Your task to perform on an android device: I have recently taken an image of a plant on my phone, and I want to know which plant this is, so on the PlantIn, scan the image of the plant so that I can know the name of the plant.
Image 0: 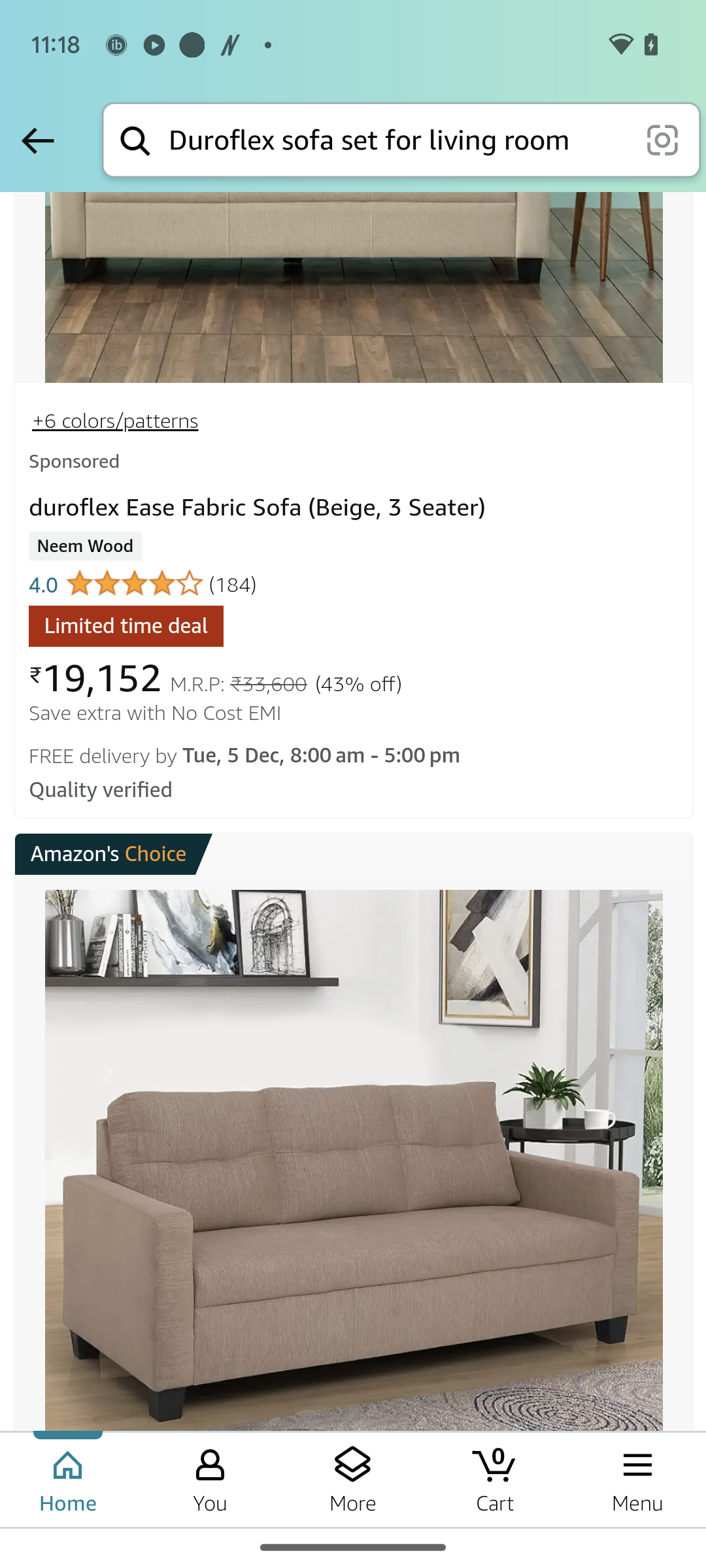
Open the Leafsnap app.
Step 0: open app "LeafSnap"
Image 1: 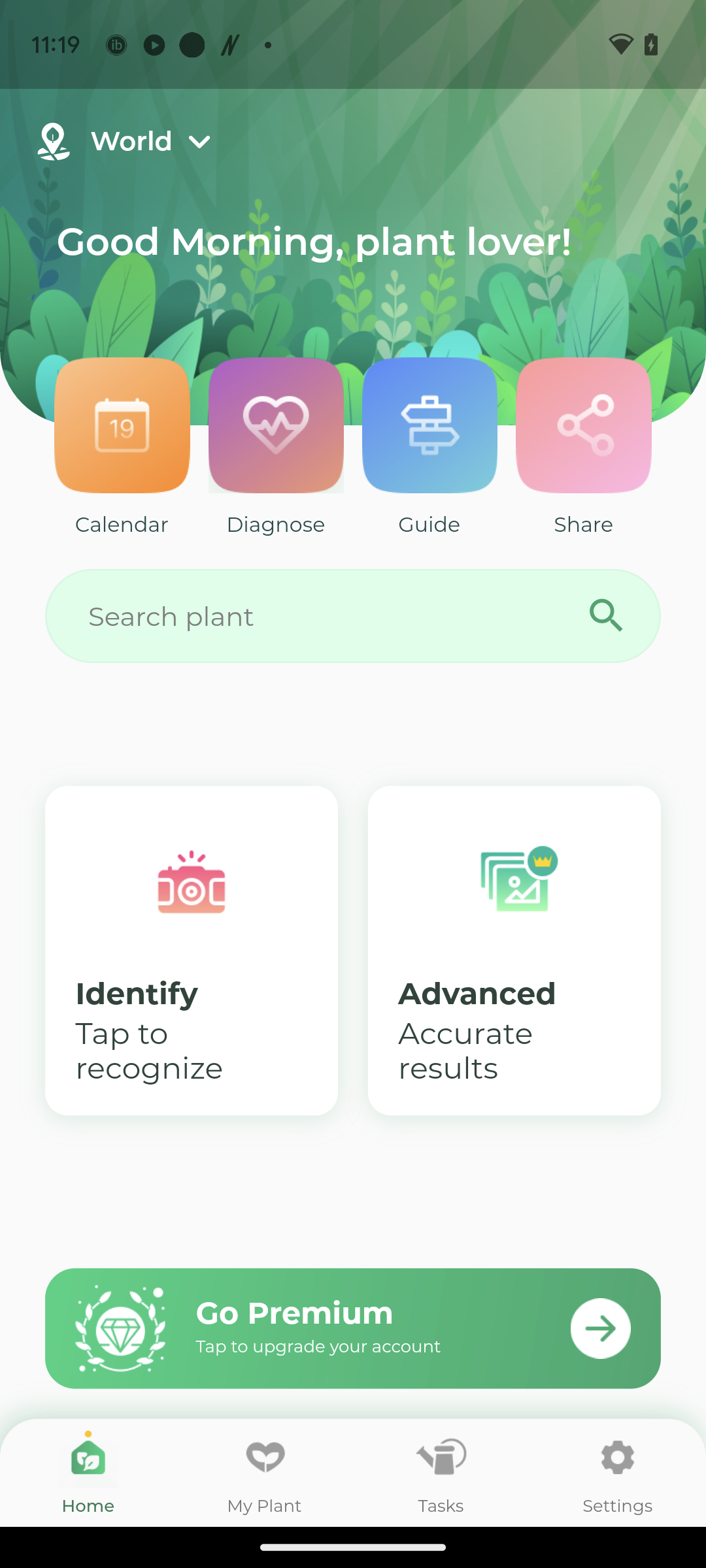
Click on the tab "Identify".
Step 1: click (192, 951)
Image 2: 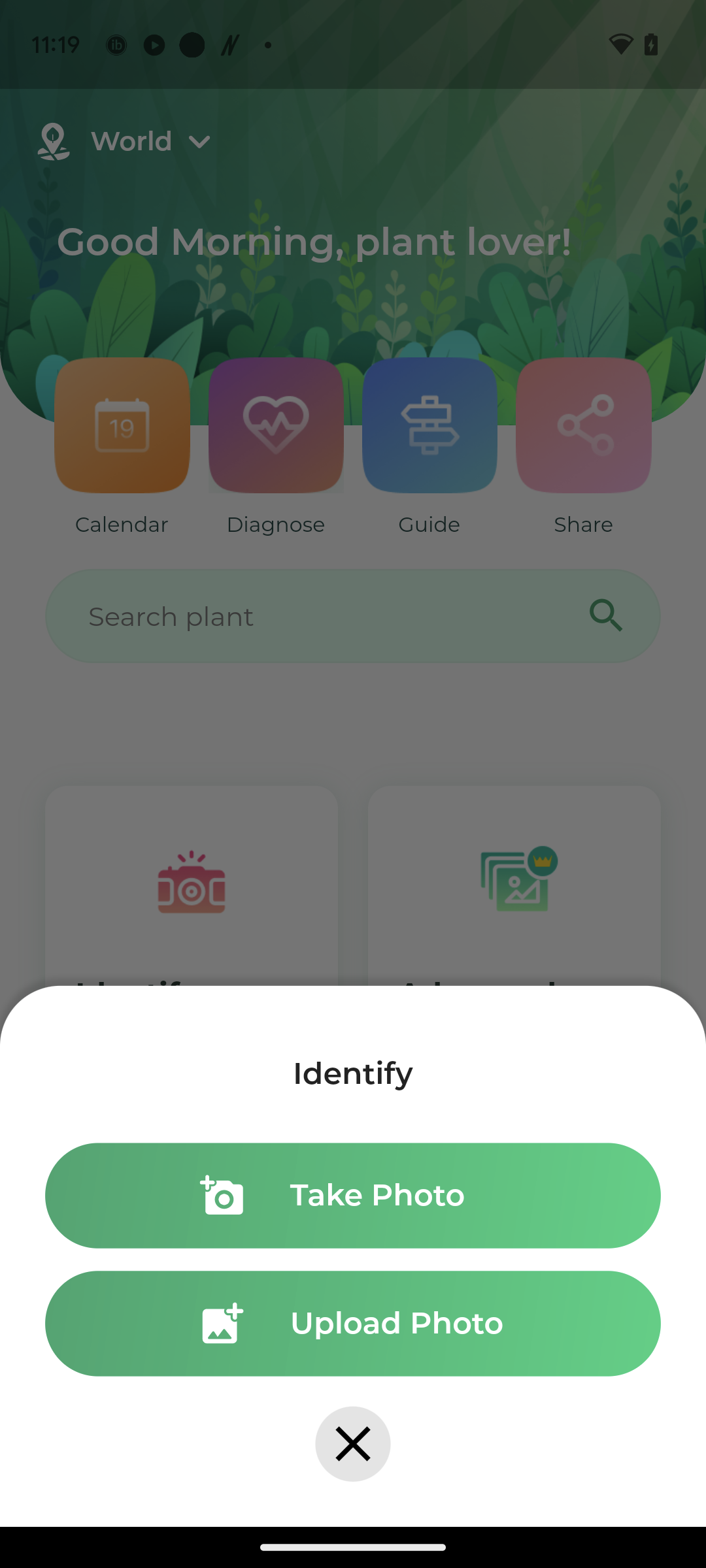
Click on the button "Upload photo".
Step 2: click (352, 1323)
Image 3: 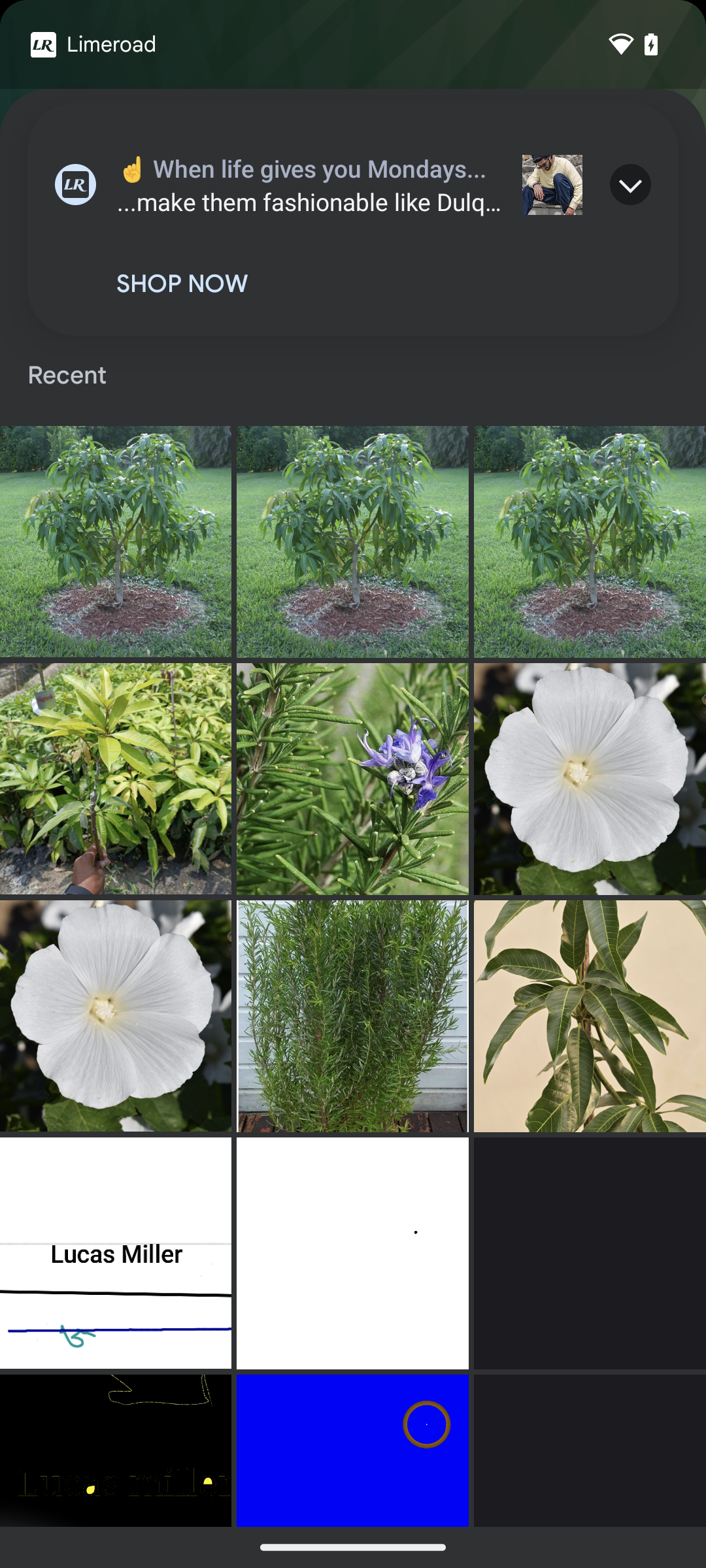
Click on the first image.
Step 3: click (115, 542)
Image 5: 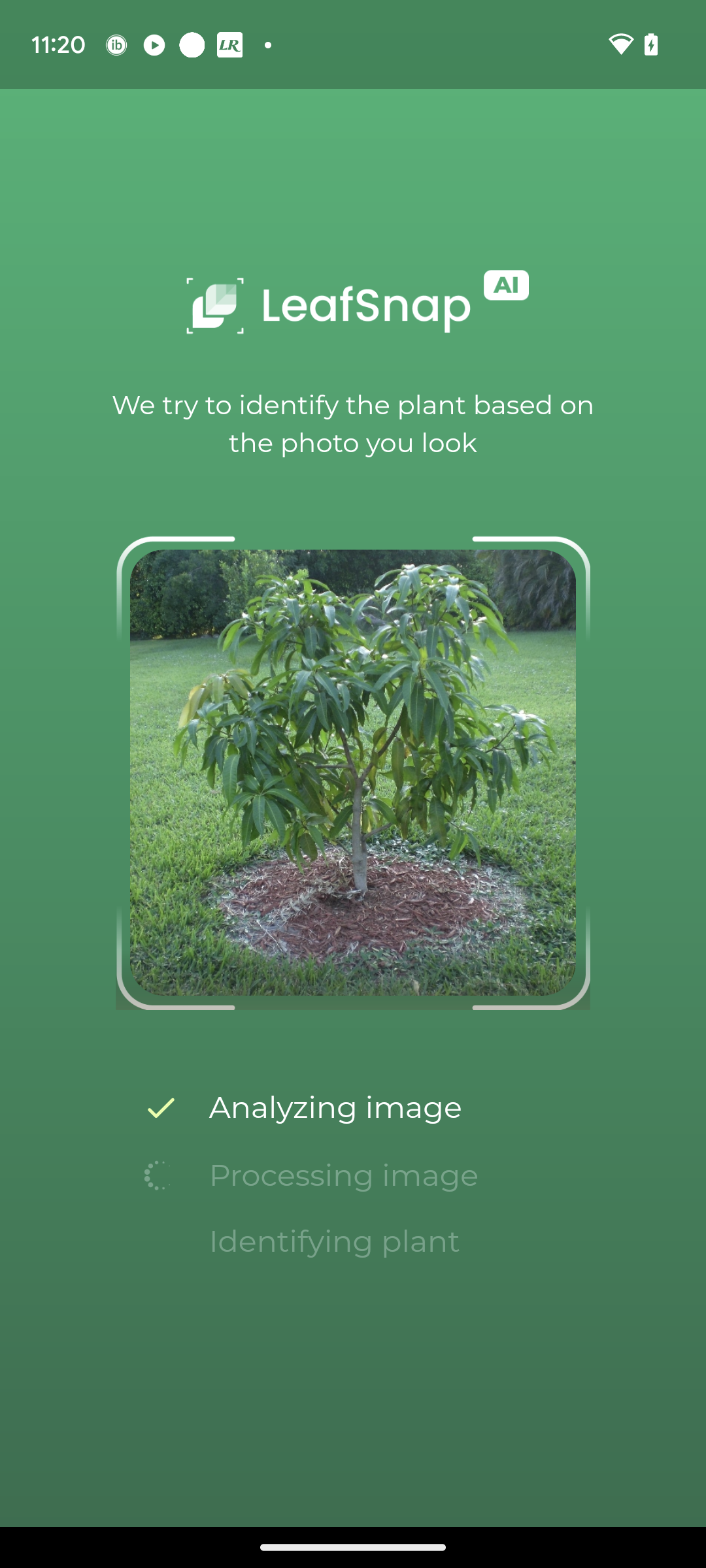
Select the tab Leaf.
Step 5: wait